Your task to perform on an android device: I want to make a hole in the wall so as to pass some pipelines. Search for hammer drill in the Ebay app
Image 0: 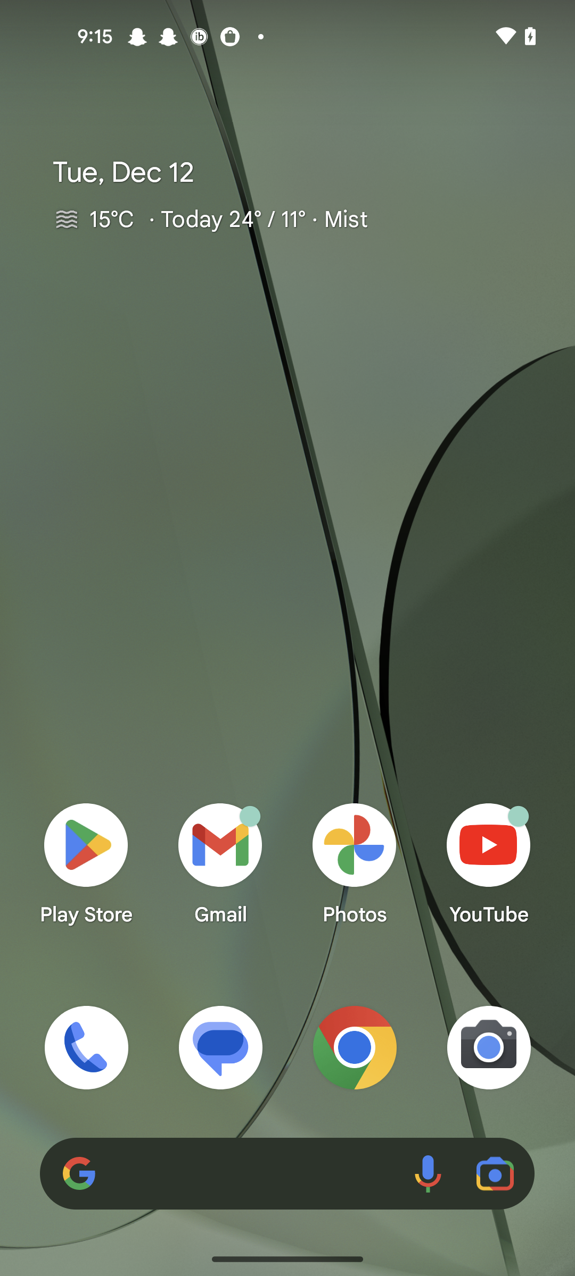
open the ebay app
Step 0: open app "eBay"
Image 1: 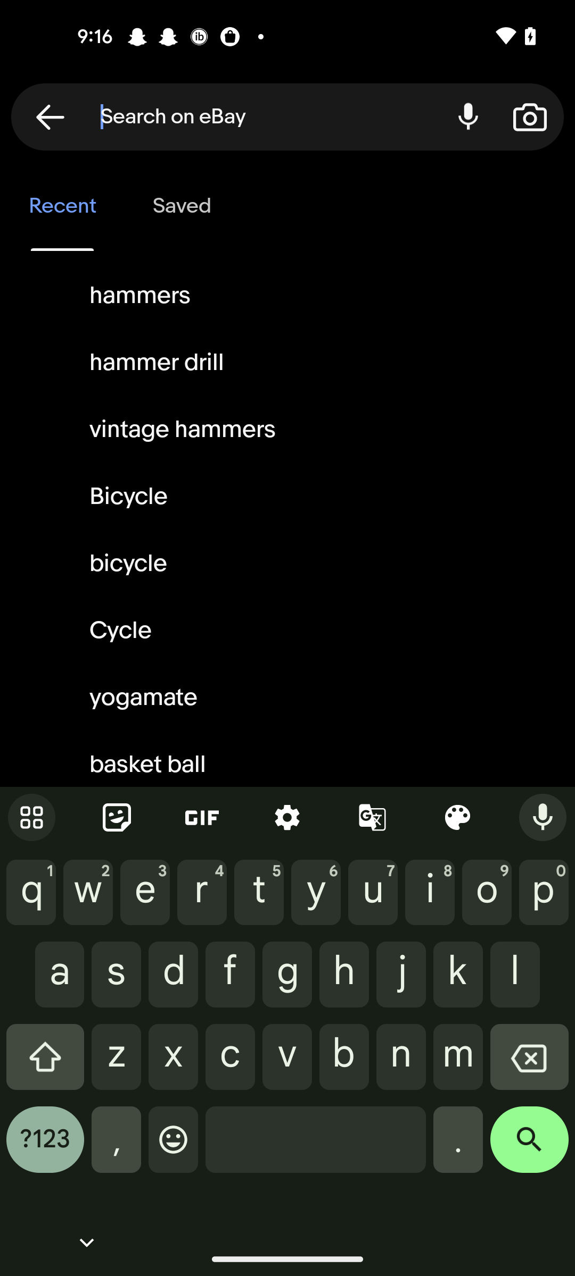
Enter a product as hammer drill
Step 1: type "hammer drill"
Image 3: 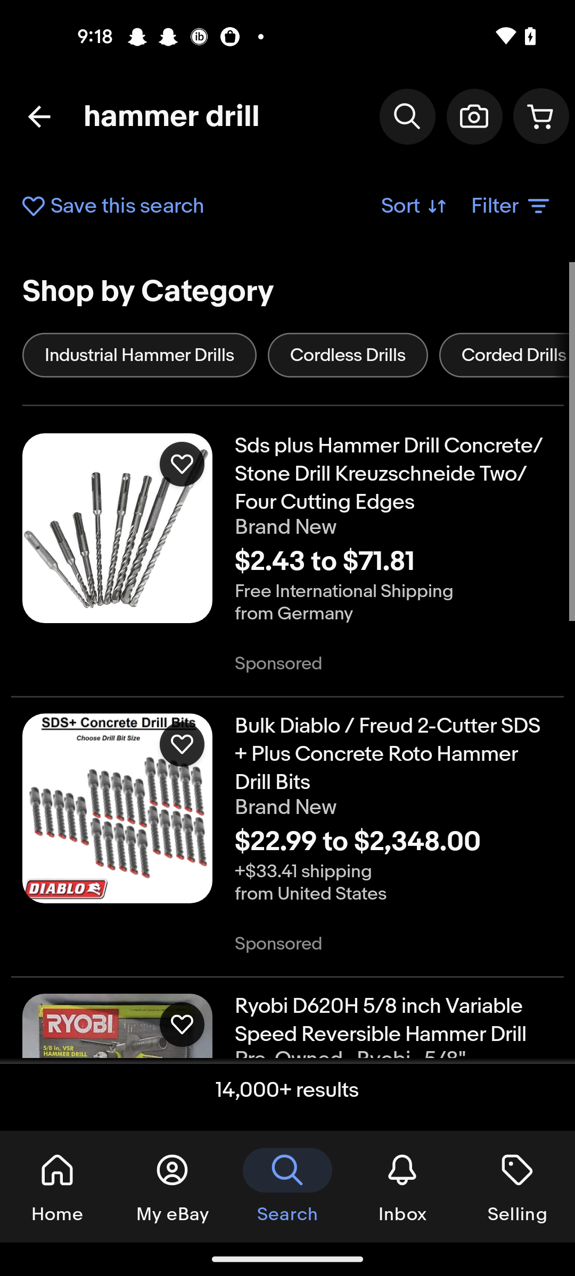
Click on the search icon at the bottom right corner of the screen 
Step 3: wait